Your task to perform on an android device: Edit the title of training classes of new task note to Sxs Text image task 
Image 0: 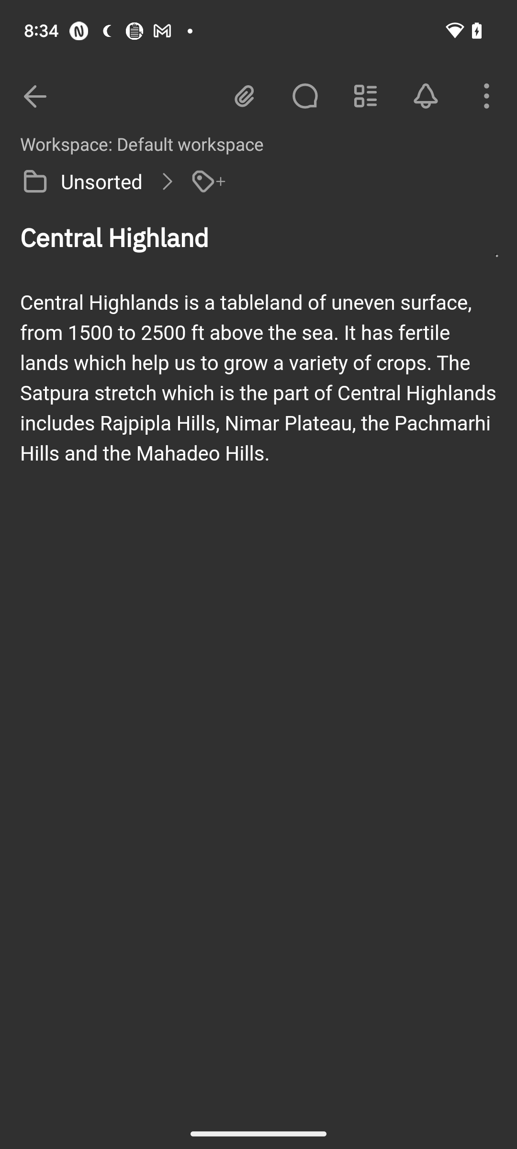
go back to the previous page 
Step 0: press back button
Image 1: 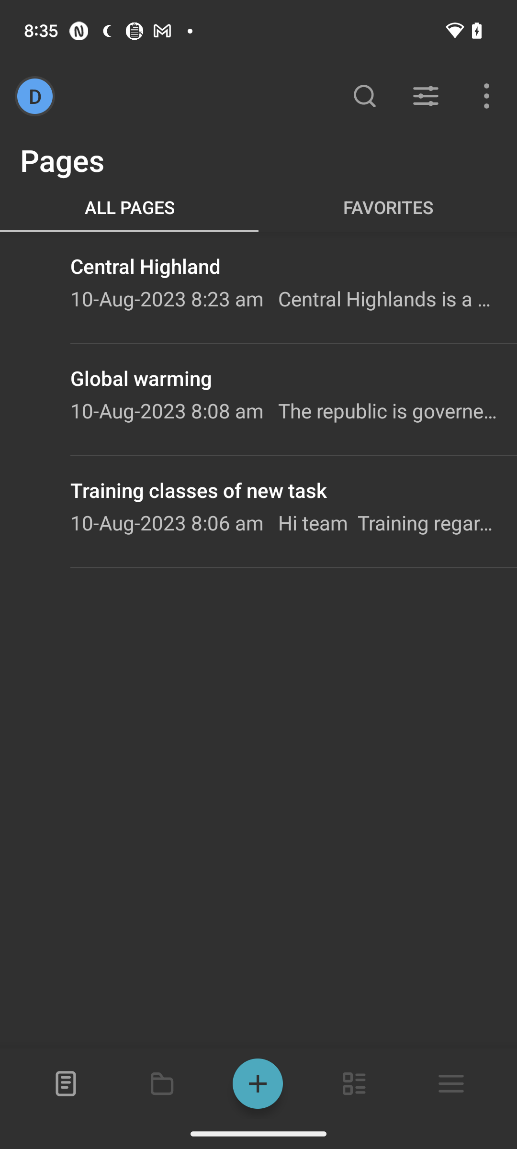
click on the training classes of new task 
Step 1: click (283, 522)
Image 2: 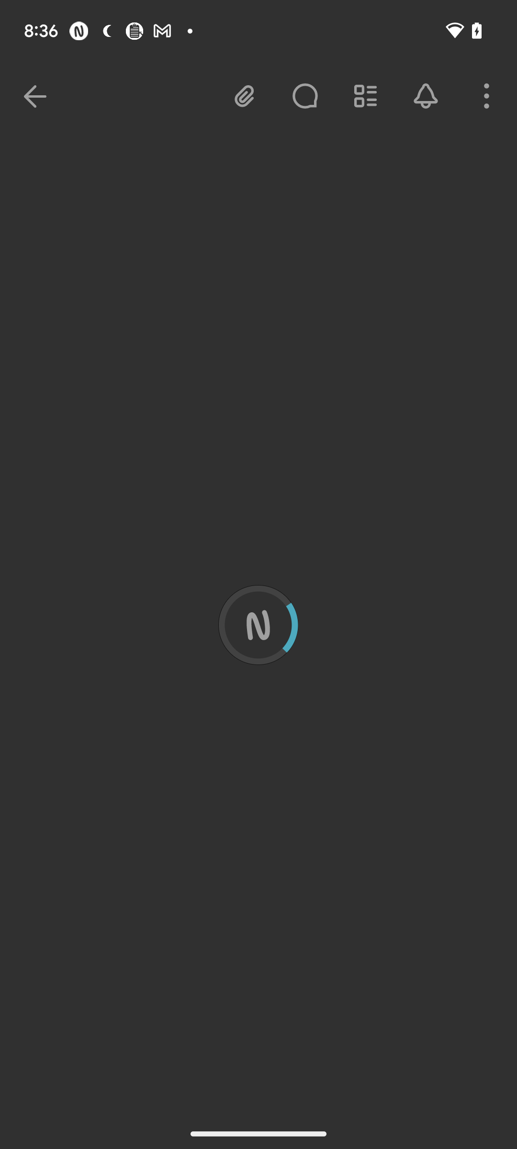
click on the training classes of new task 
Step 2: wait
Image 3: 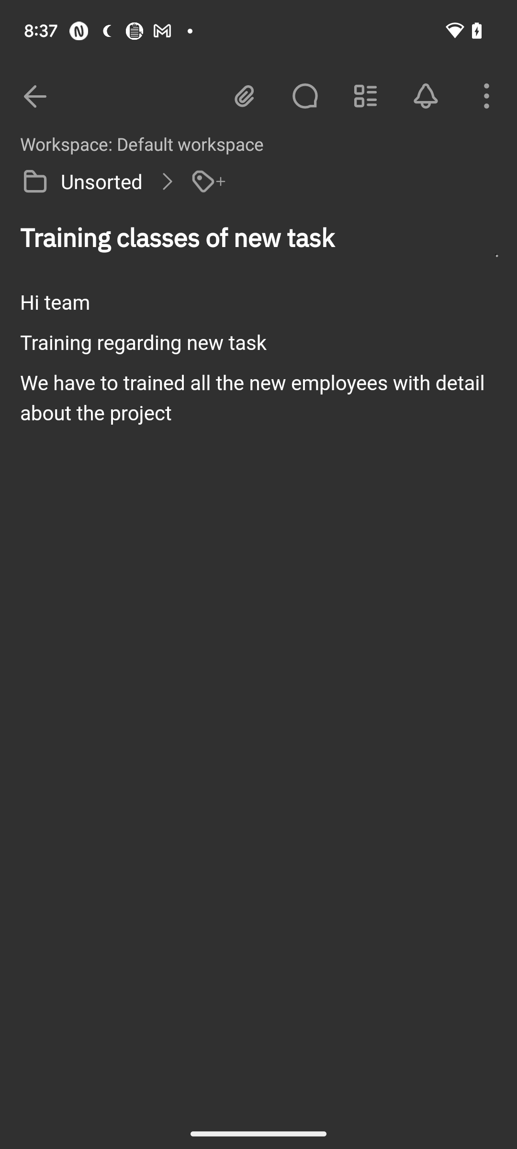
click on the training classes 
Step 3: click (259, 237)
Image 4: 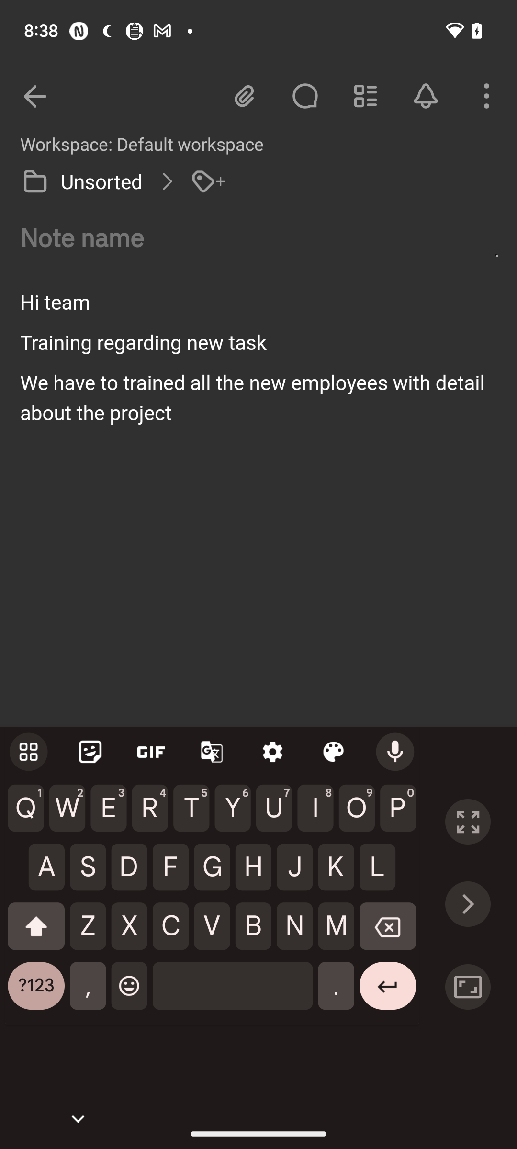
enter Sxs text image task
Step 4: type "Sxs Text Image Task"